Your task to perform on an android device: I will get the nutritional information for apple pie on the Tasty app to keep track of my calorie intake.
Image 0: 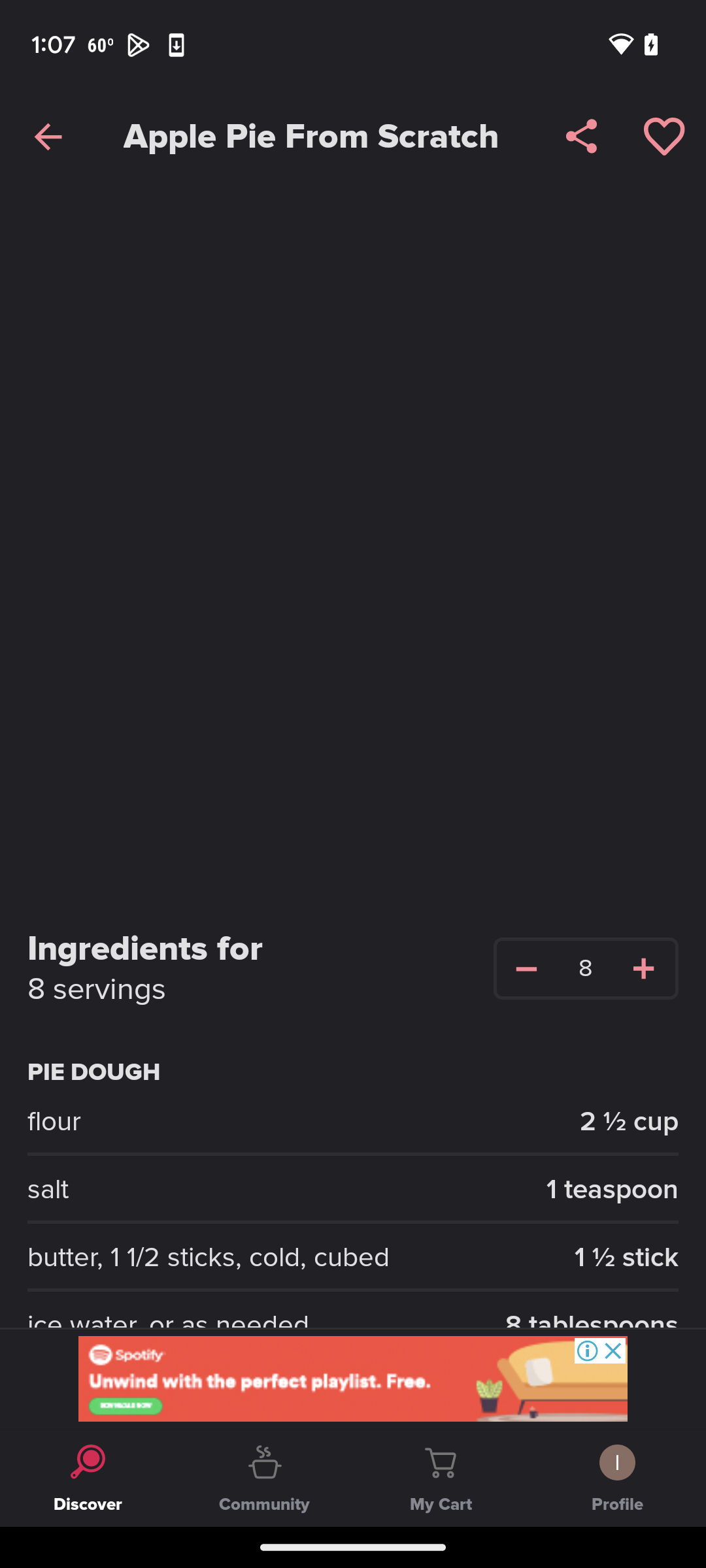
Swipe up to know the calorie intake
Step 0: scroll down
Image 1: 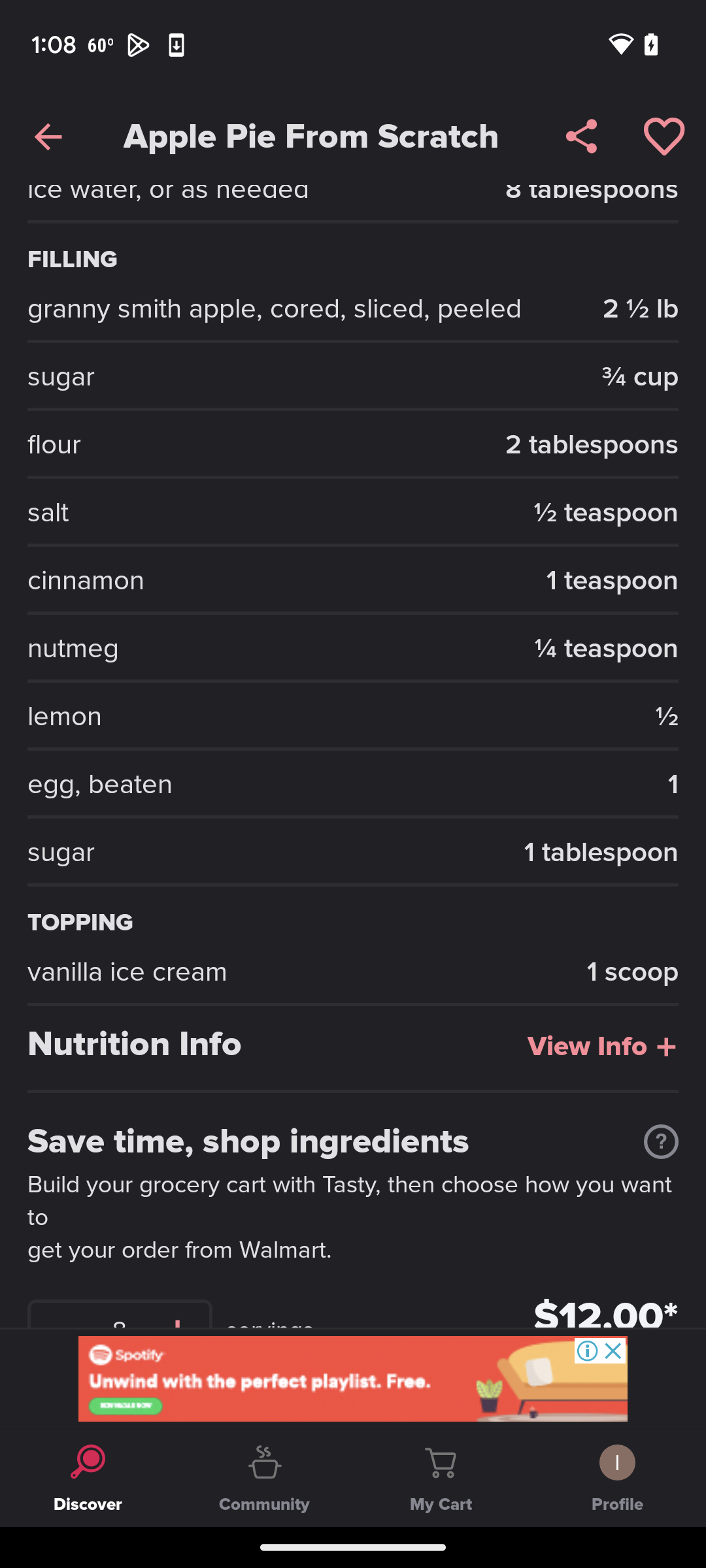
Click on view info
Step 1: click (587, 1047)
Image 2: 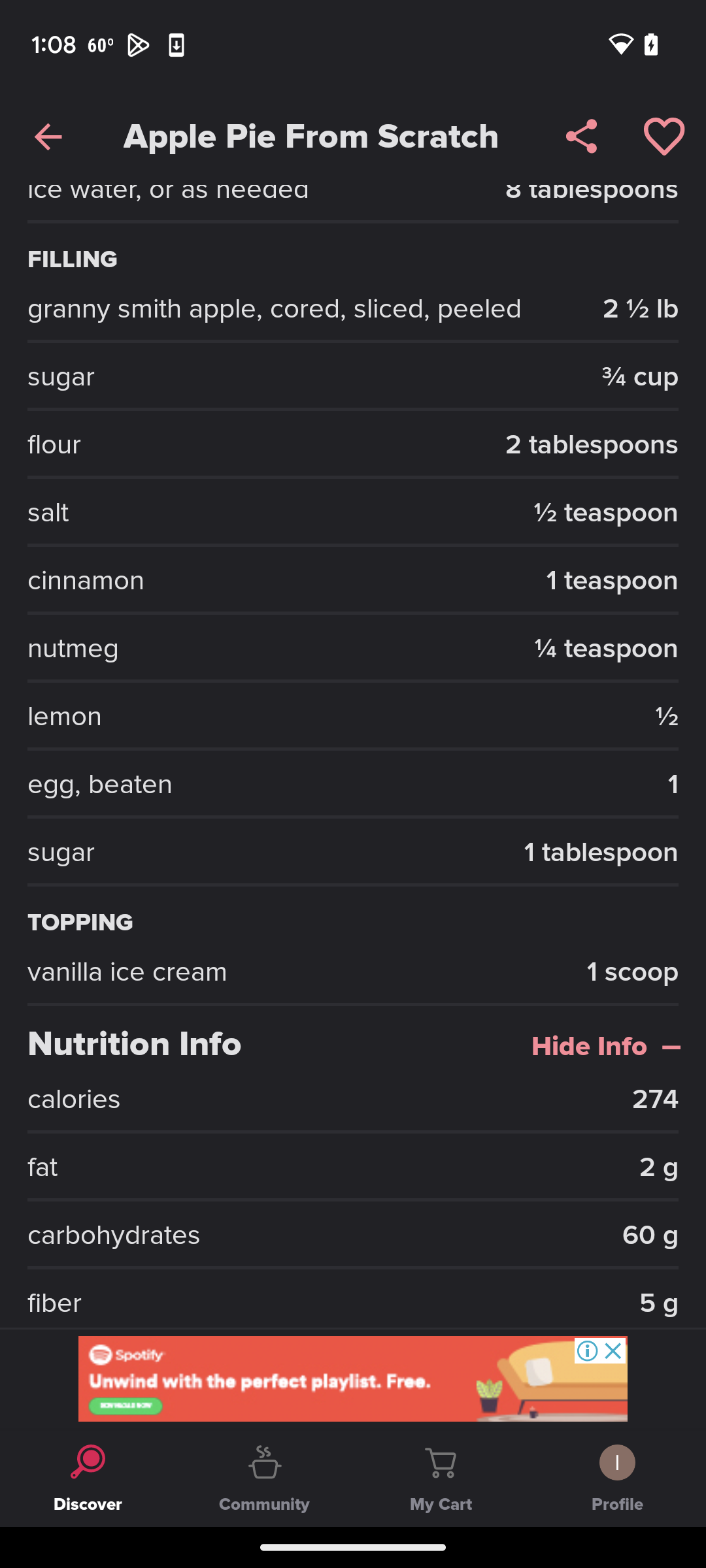
Swipe up
Step 2: scroll down